Your task to perform on an android device: In the PenUp app, save the current drawing as an image
Image 1: 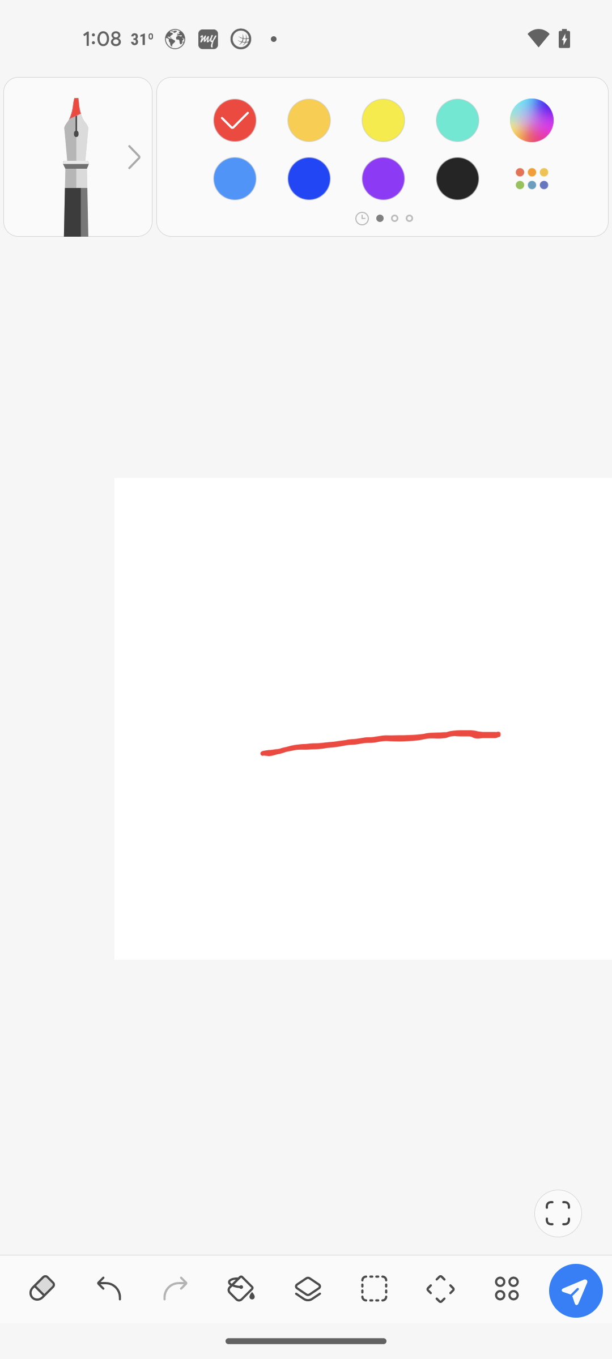
click on menu icon in the bottom of screen
Step 1: click (507, 1288)
Image 2: 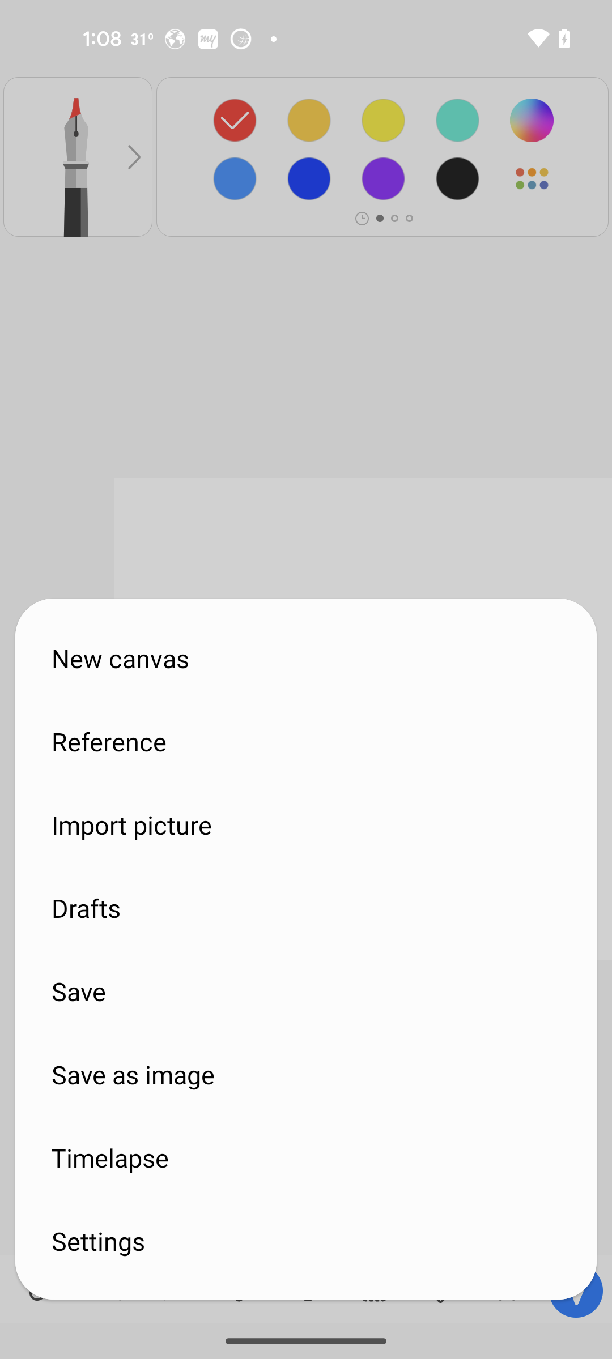
click on save as image
Step 2: click (306, 1074)
Image 3: 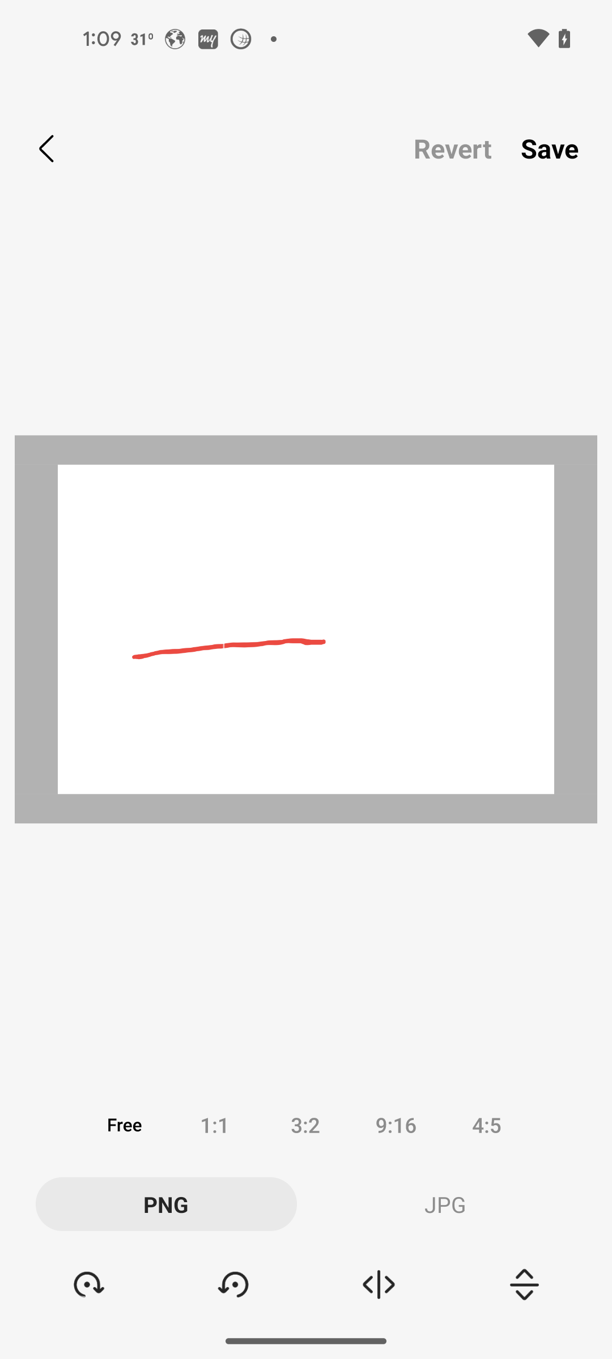
click on save button on the top right corner of screen
Step 3: click (550, 148)